Your task to perform on an android device: My rating is four stars for a plate of broken lasagna salad with burrata and Brazil.
Image 0: 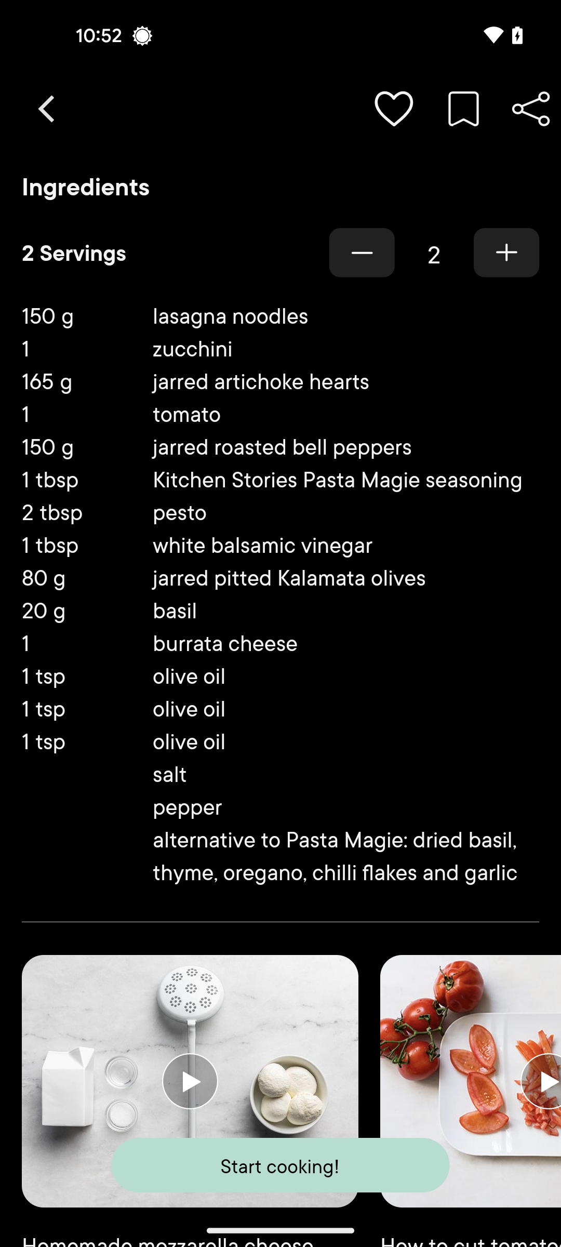
Swipe down to view the rating option
Step 0: scroll up
Image 1: 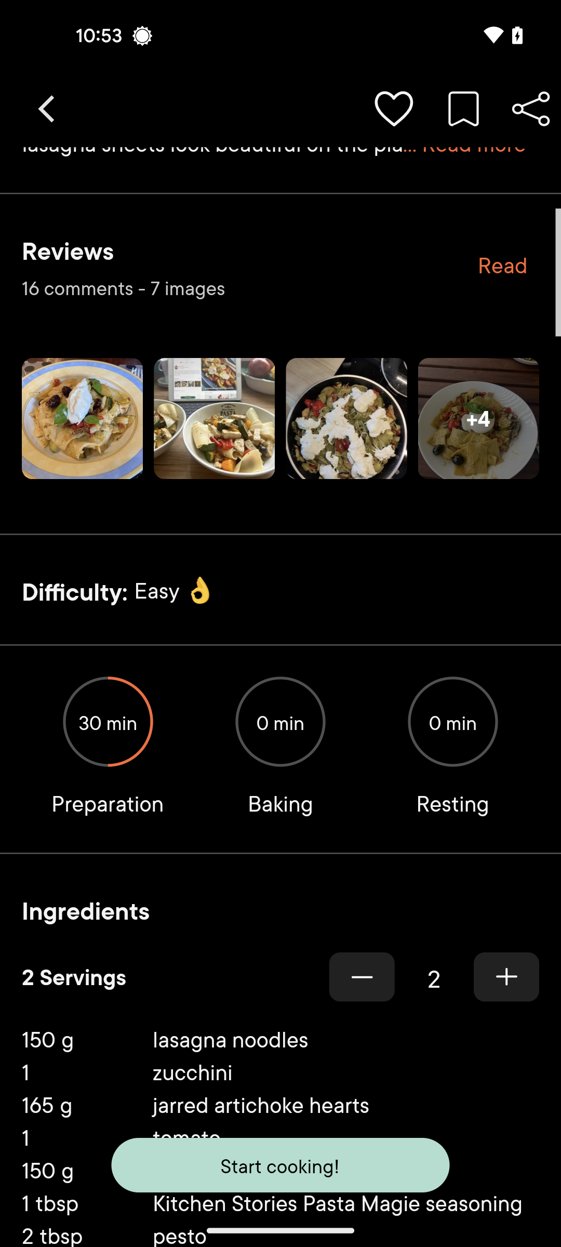
Swipe down to view the rating option
Step 1: scroll up
Image 2: 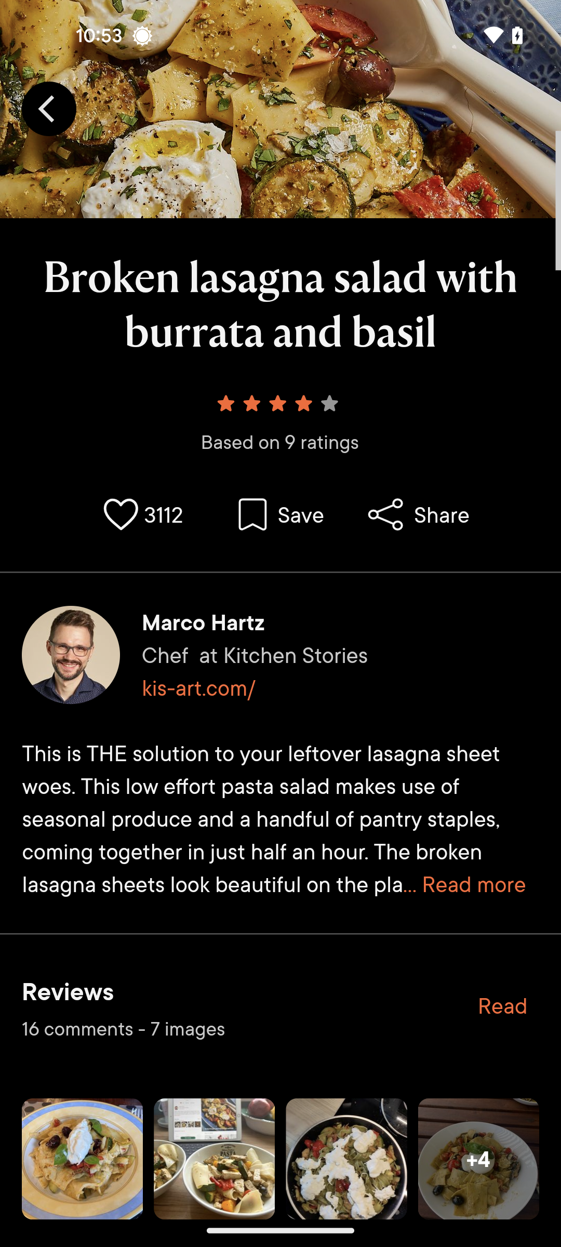
Tap on the star icon
Step 2: click (280, 425)
Image 3: 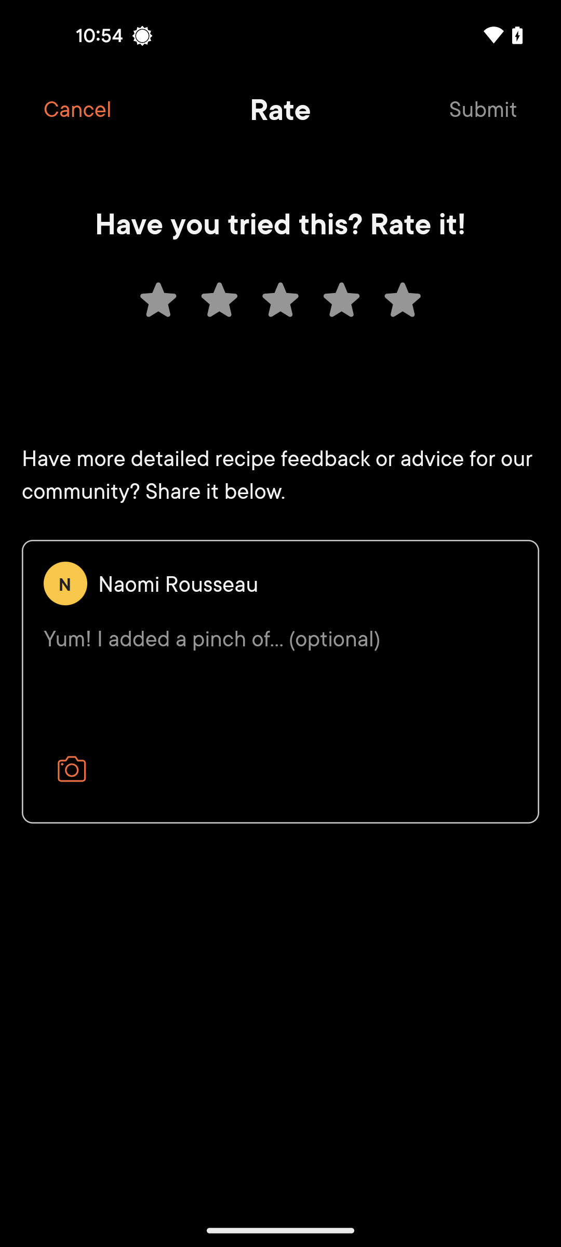
Select the fourth star 
Step 3: click (341, 299)
Image 4: 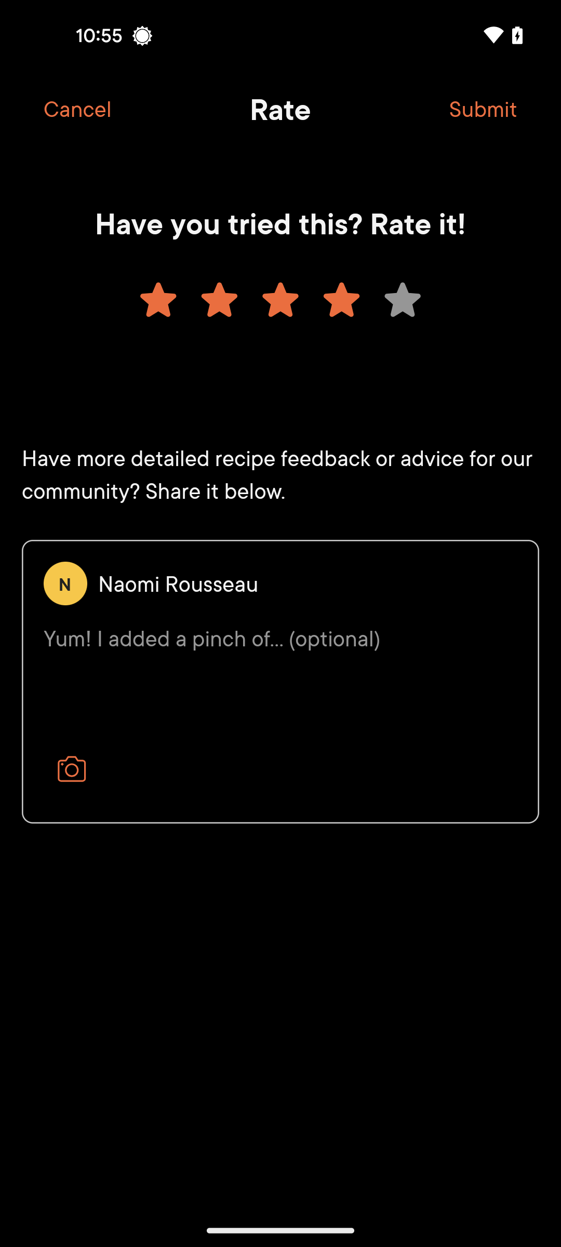
Tap on the submit option
Step 4: click (483, 109)